Your task to perform on an android device: I changed my mind. Delete Claire Blanc pics folder from my drive 
Image 0: 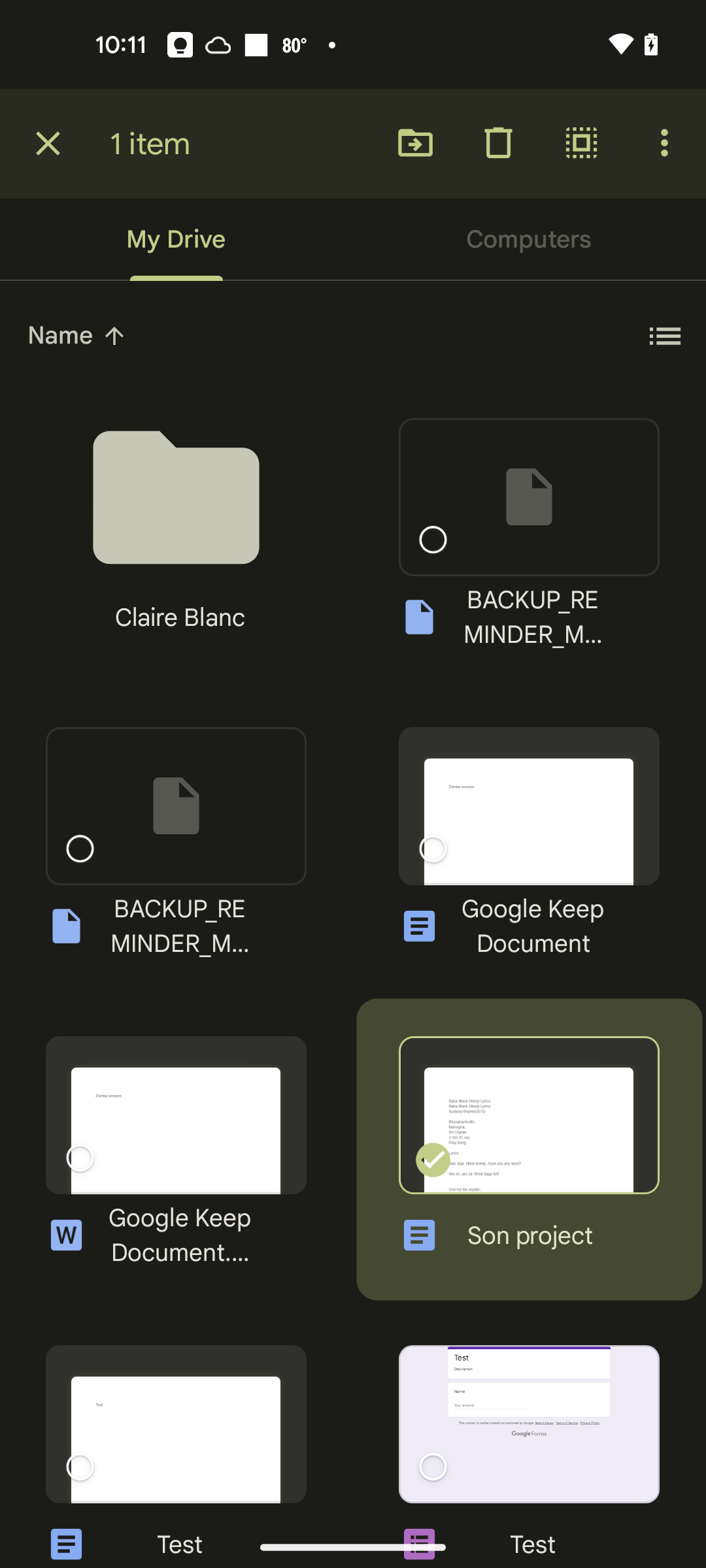
Click on the Clair Blanc folder
Step 0: click (175, 497)
Image 1: 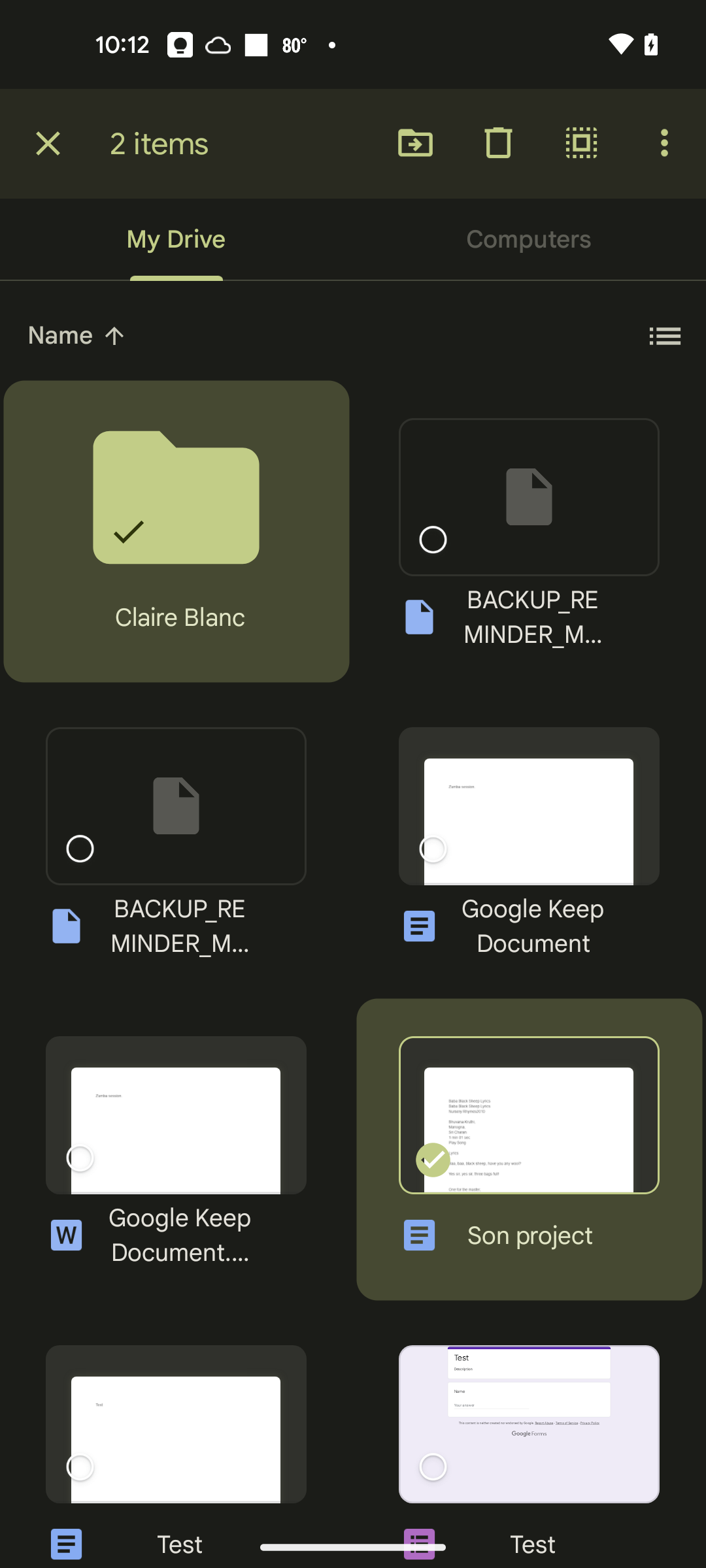
Click on the Delete icon at the top right of the screen
Step 1: click (498, 142)
Image 2: 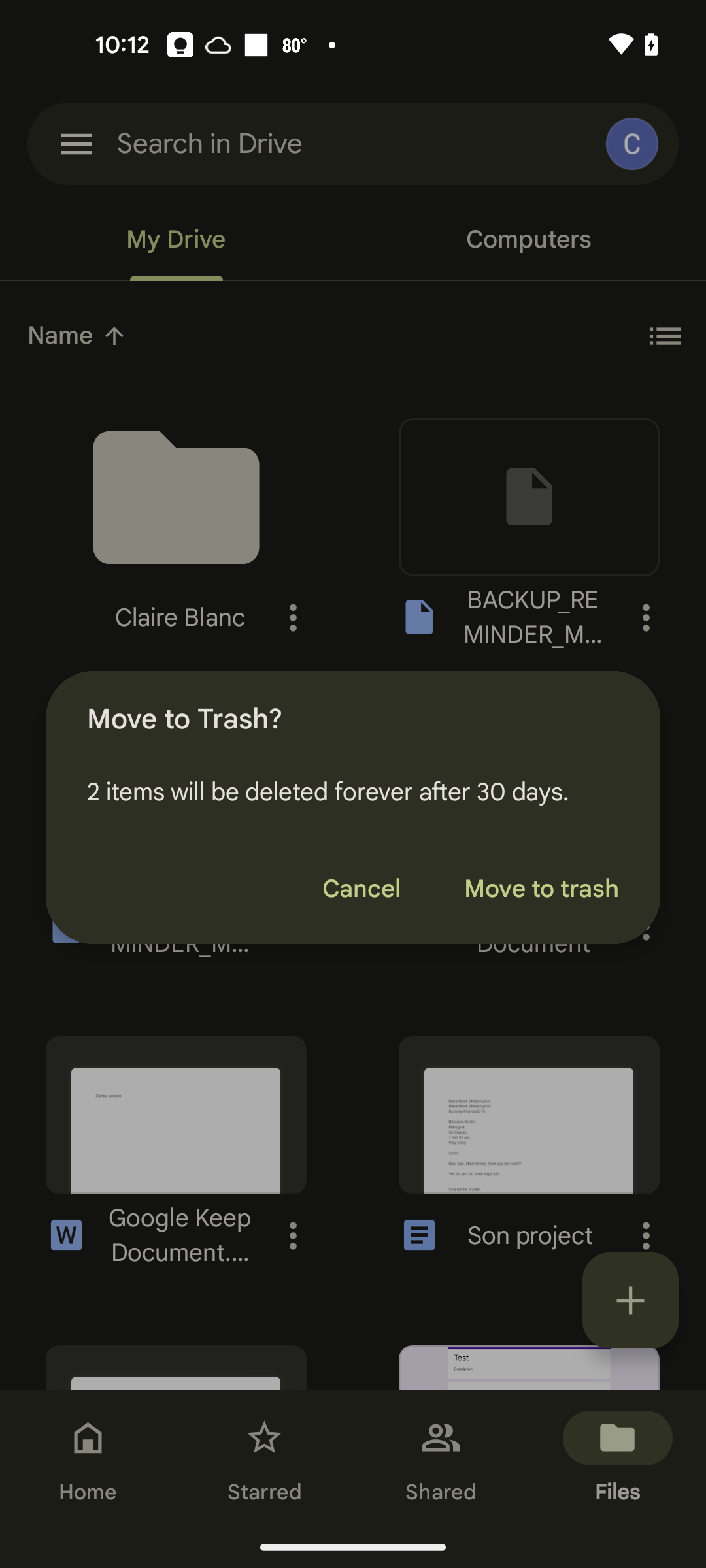
Click on the Move to trash
Step 2: click (541, 889)